Your task to perform on an android device: In the Fitbit app, Go to settings and set your daily Step 10001
Image 0: 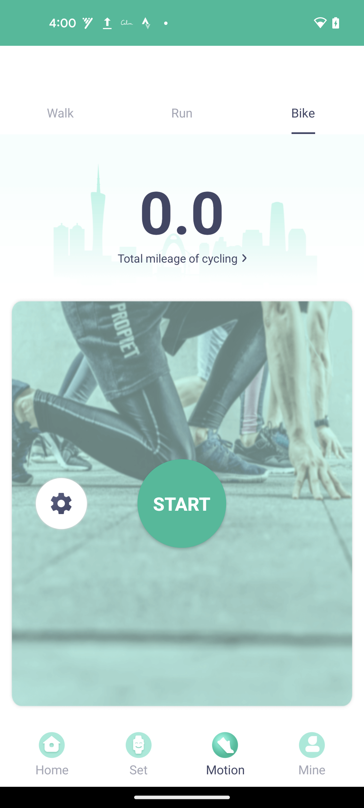
Open the Fitbit app
Step 0: open app "Fitbit"
Image 1: 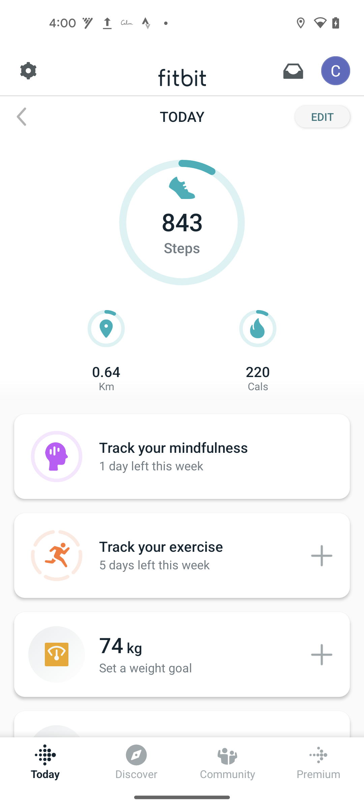
Click on the setting icon at the top left corner of the screen
Step 1: click (28, 71)
Image 2: 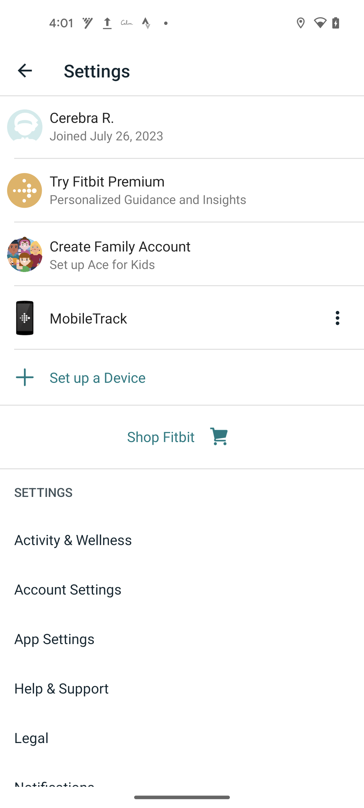
Click on the Activity & Wellness
Step 2: click (182, 539)
Image 3: 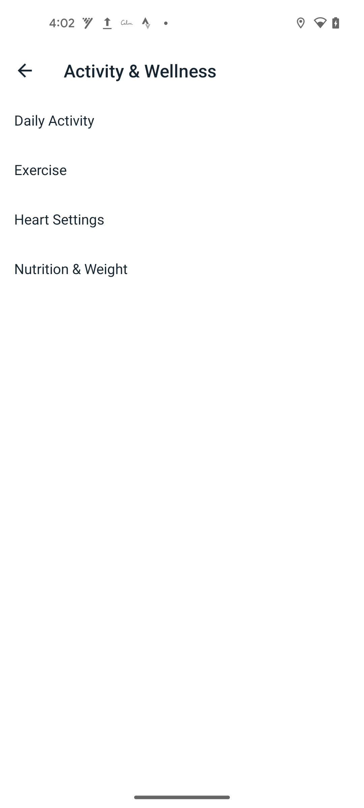
Click on the Daily Activity
Step 3: click (182, 120)
Image 4: 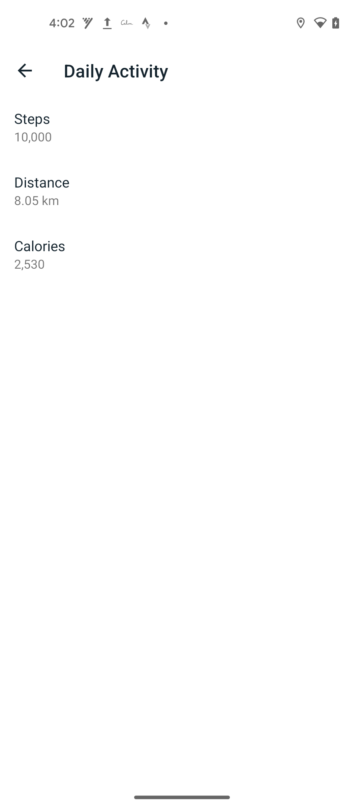
Click on the Steps
Step 4: click (182, 136)
Image 5: 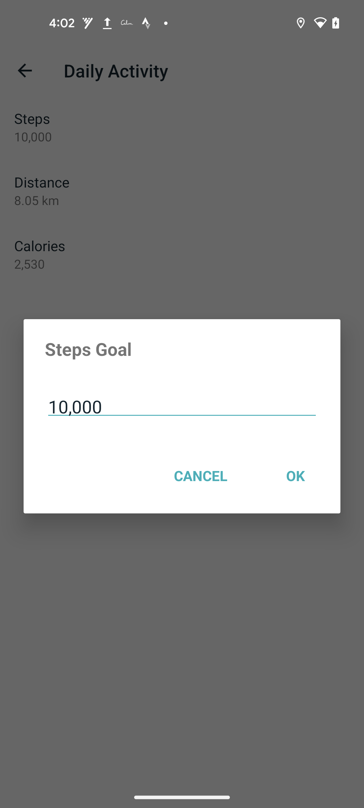
Click on the Steps Goal text bar
Step 5: click (182, 404)
Image 6: 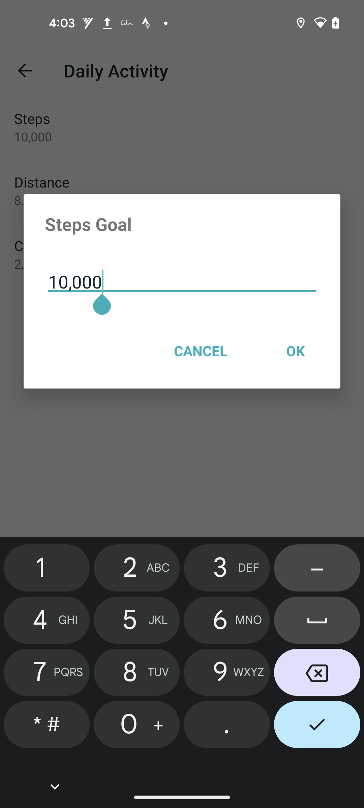
remove last 0 and add 1
Step 6: click (317, 675)
Image 7: 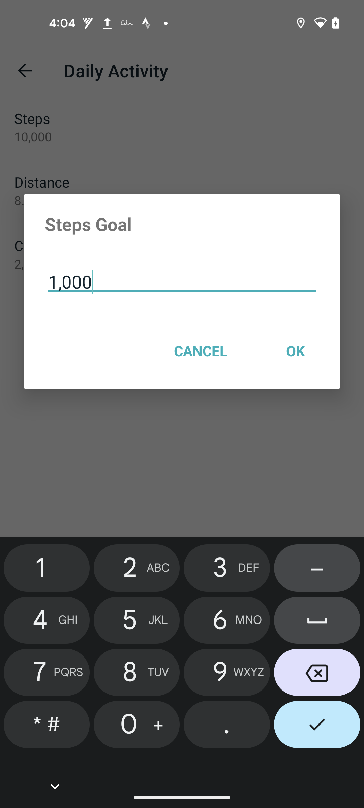
remove last 0 and add 1
Step 7: click (40, 568)
Image 8: 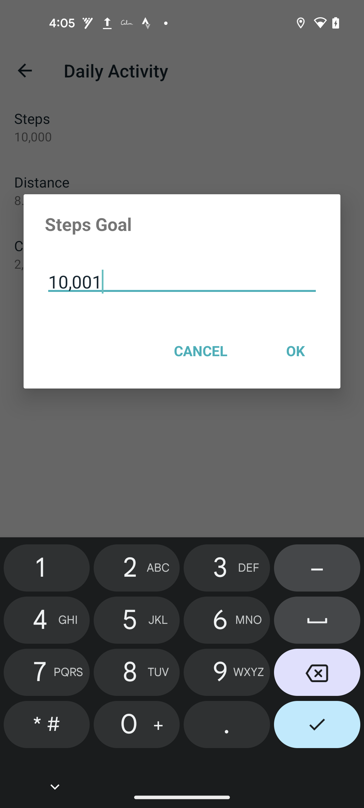
Click on the OK
Step 8: click (273, 350)